Your task to perform on an android device: Open the Google Maps app and share ETA to the dbwscratch.test.id2@gmail.com
Image 0: 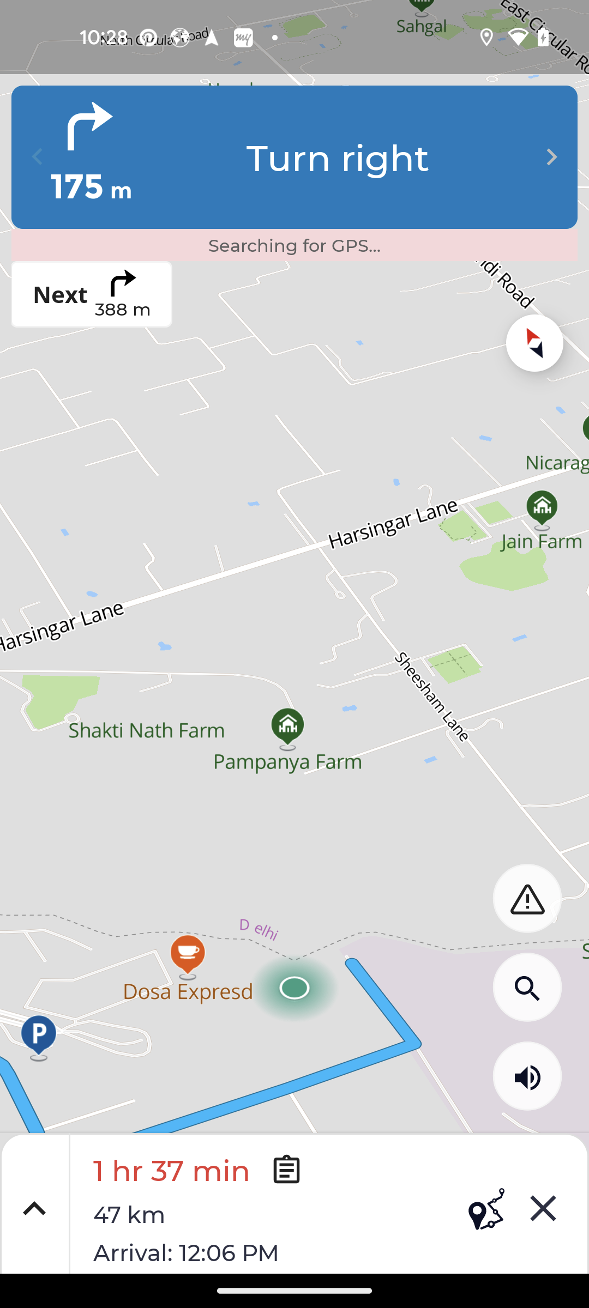
Open the Google Maps app
Step 0: open app "Maps"
Image 1: 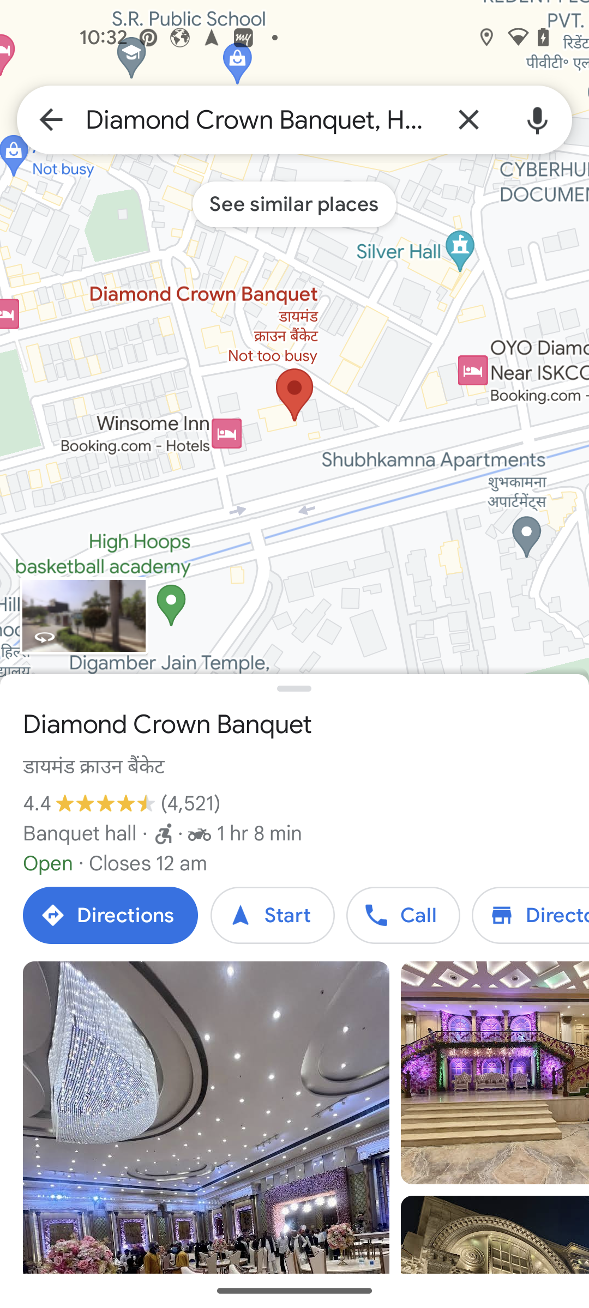
click on directions
Step 1: click (110, 915)
Image 2: 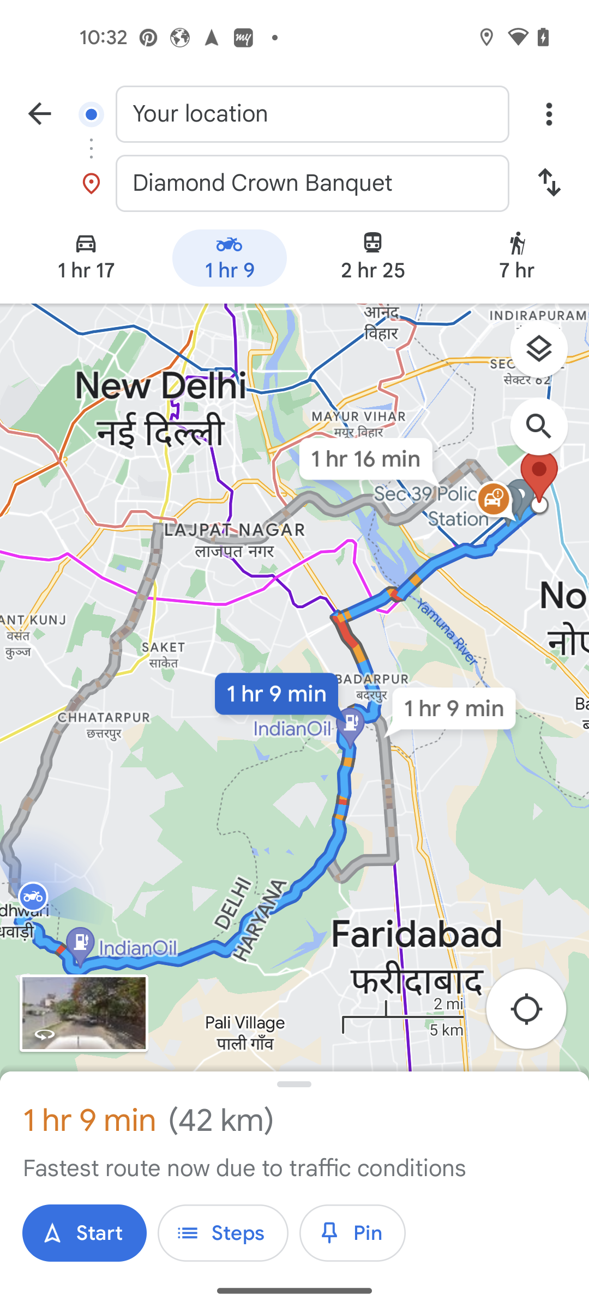
click on more icon
Step 2: click (549, 114)
Image 3: 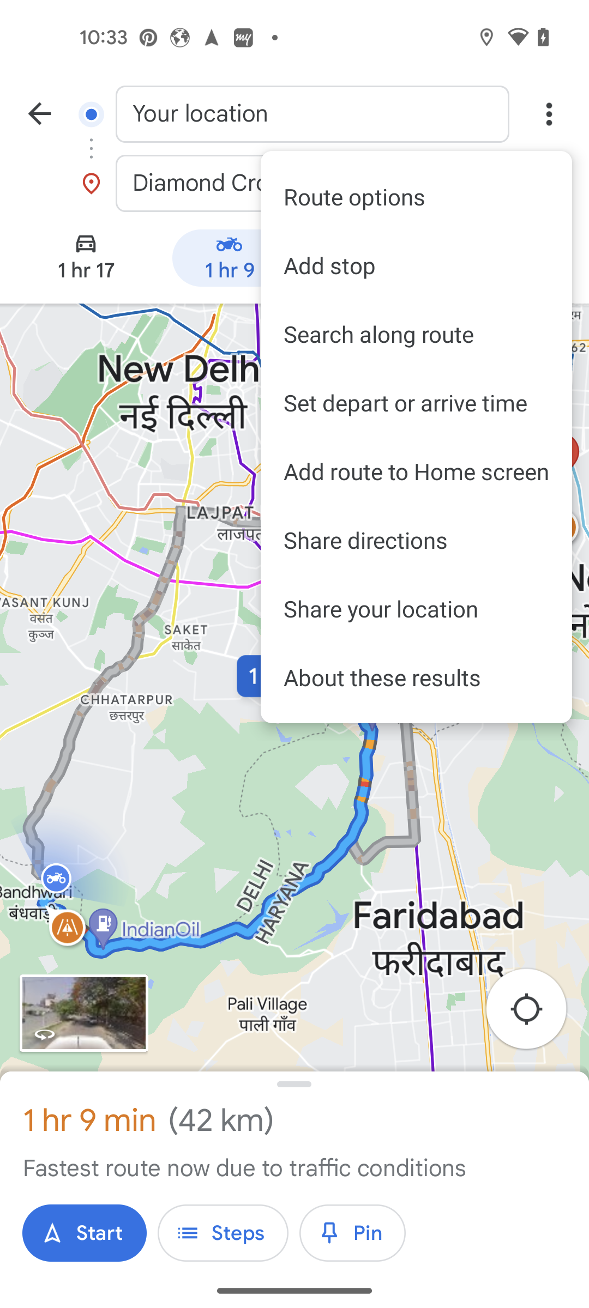
click on share directions
Step 3: click (416, 540)
Image 5: 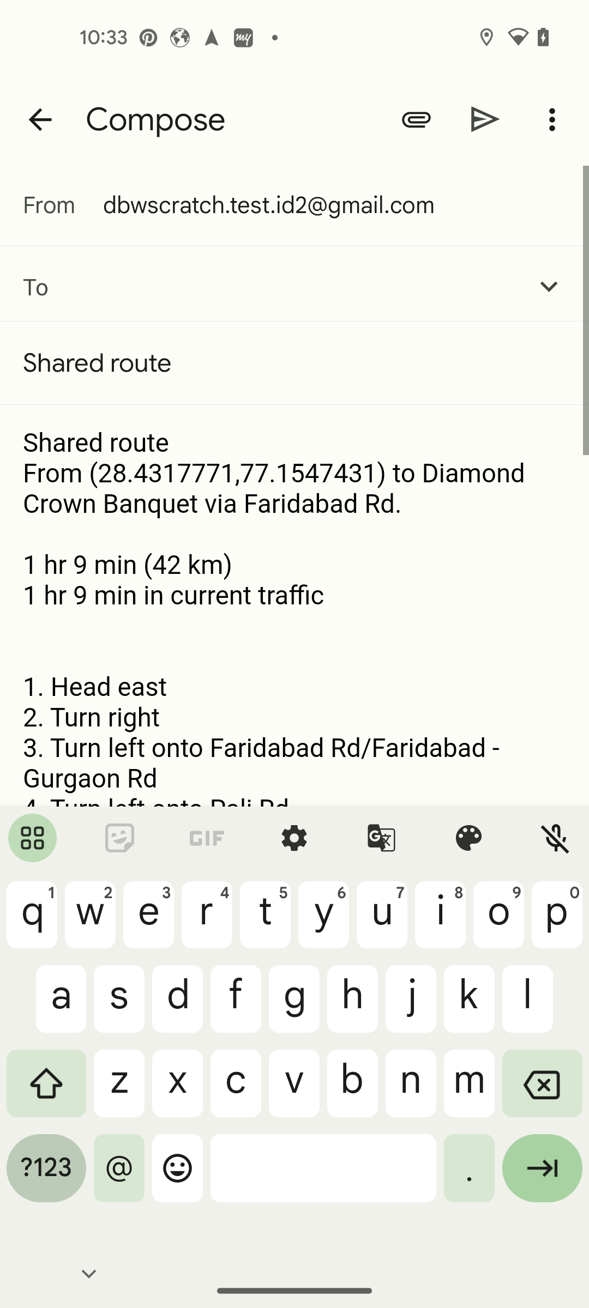
enter receiver email dbwscratch.test.id2@gmail.com
Step 5: type "dbwscratch.test.id2@gmail.com"
Image 6: 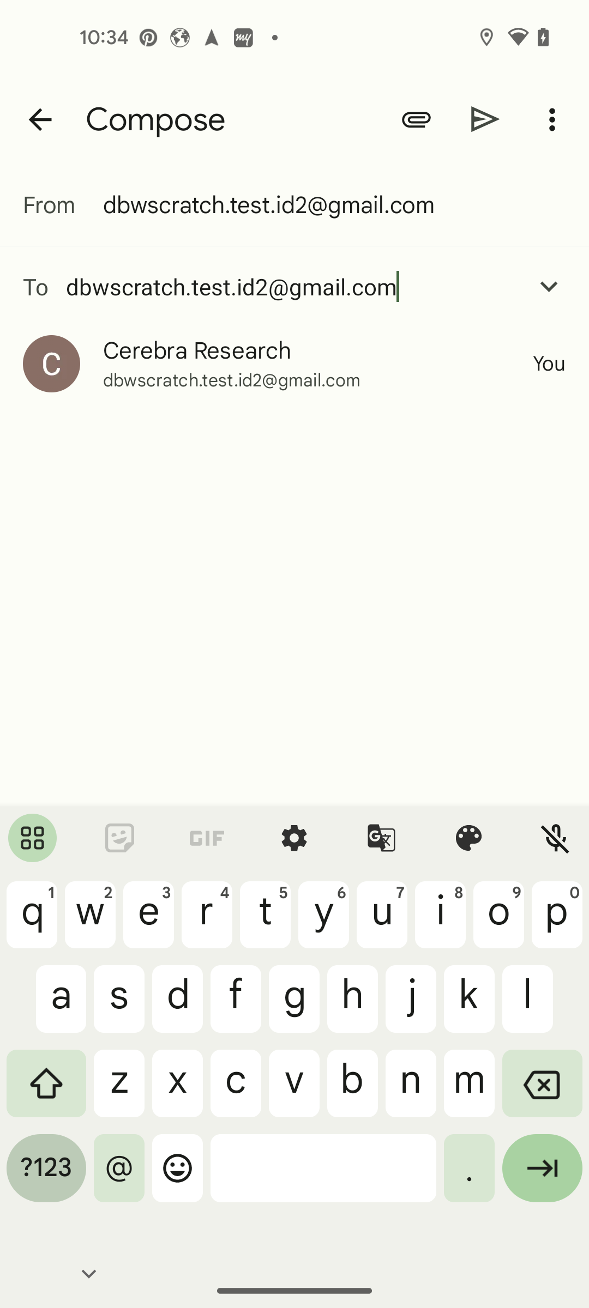
select dbwscratch.test.id2@gmail.com
Step 6: click (197, 350)
Image 7: 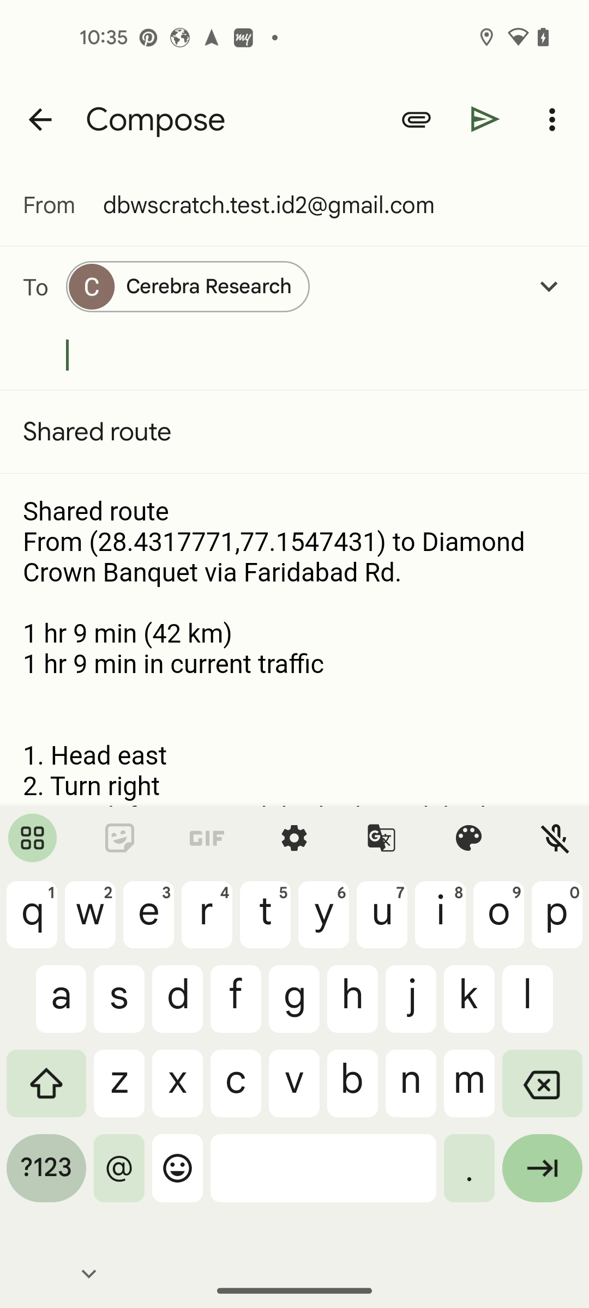
click on send icon
Step 7: click (485, 119)